Your task to perform on an android device: View the voyage history of the American Spirit ship.
Image 0: 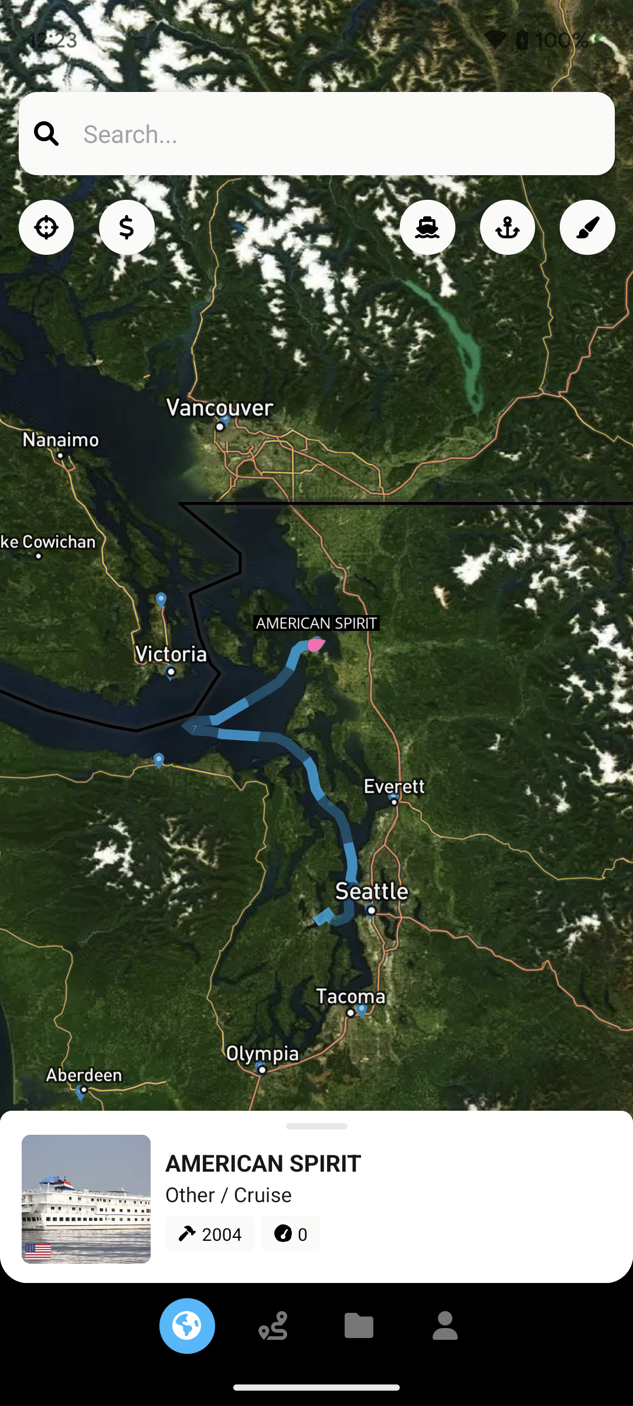
Click on the American Spirit at the bottom of the screen to view more details about this ship.
Step 0: click (263, 1193)
Image 1: 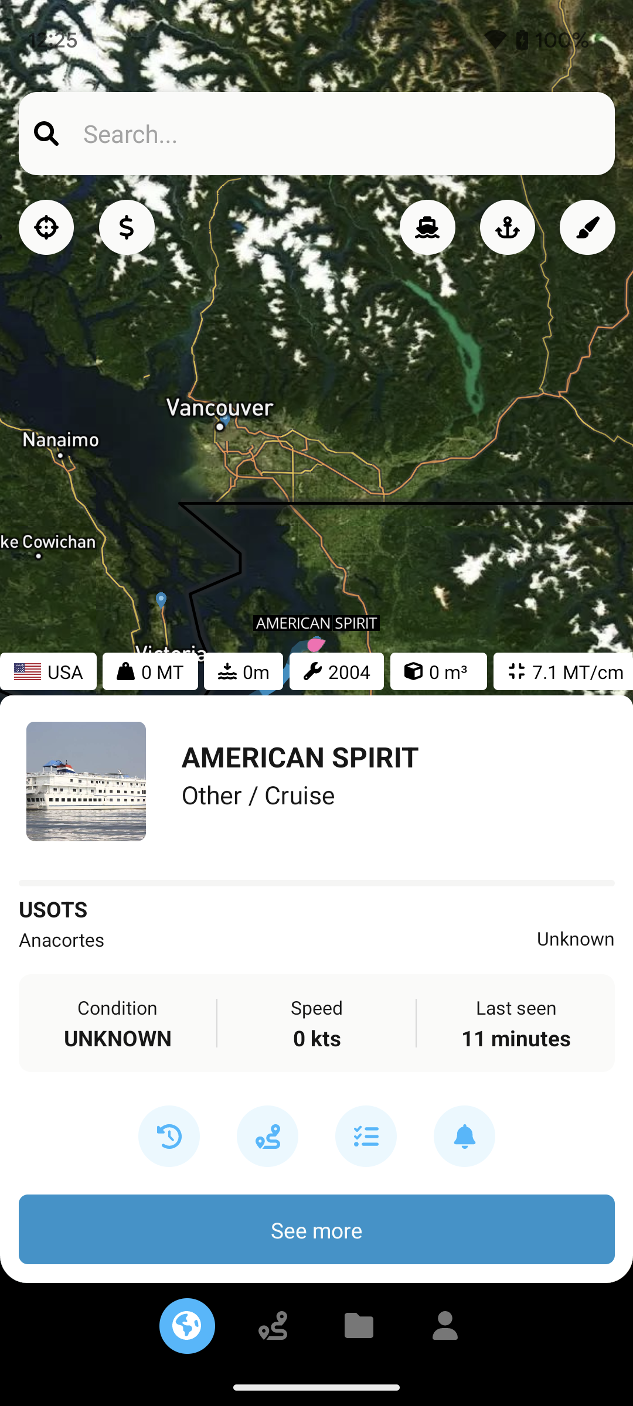
Click on the timer icon to view voyage history of this ship
Step 1: click (316, 641)
Image 2: 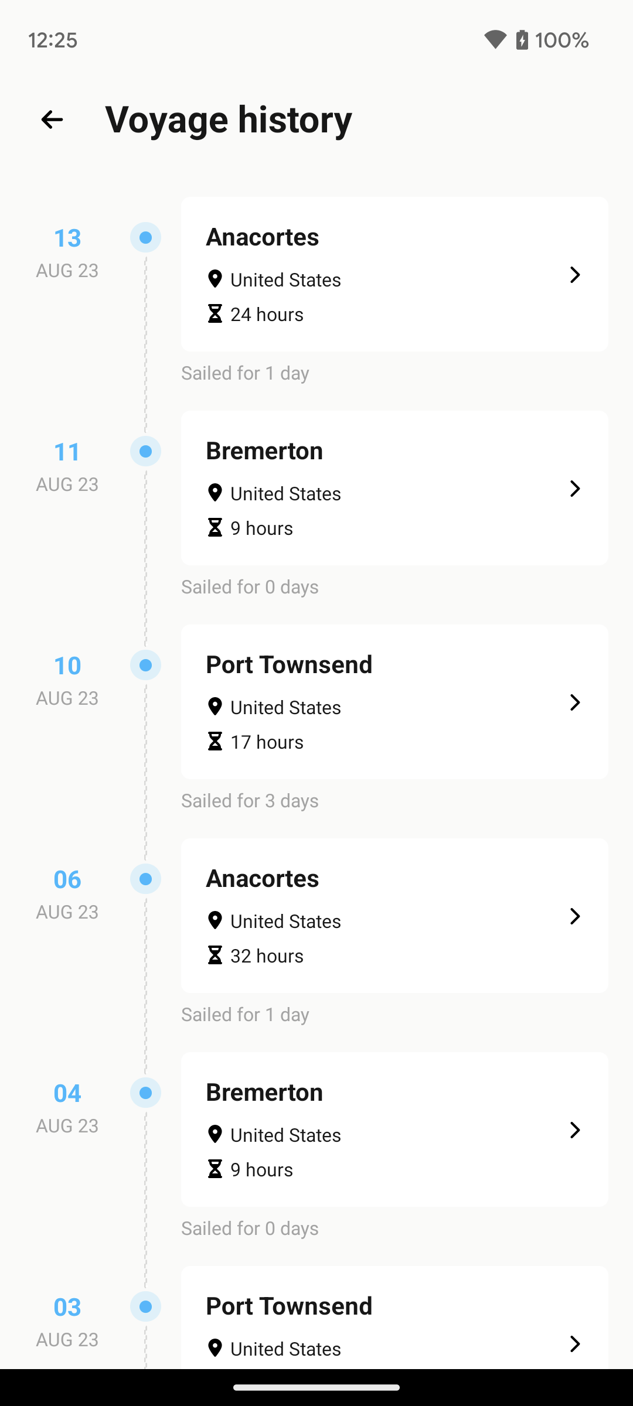
Scroll down to view more
Step 2: scroll down
Image 3: 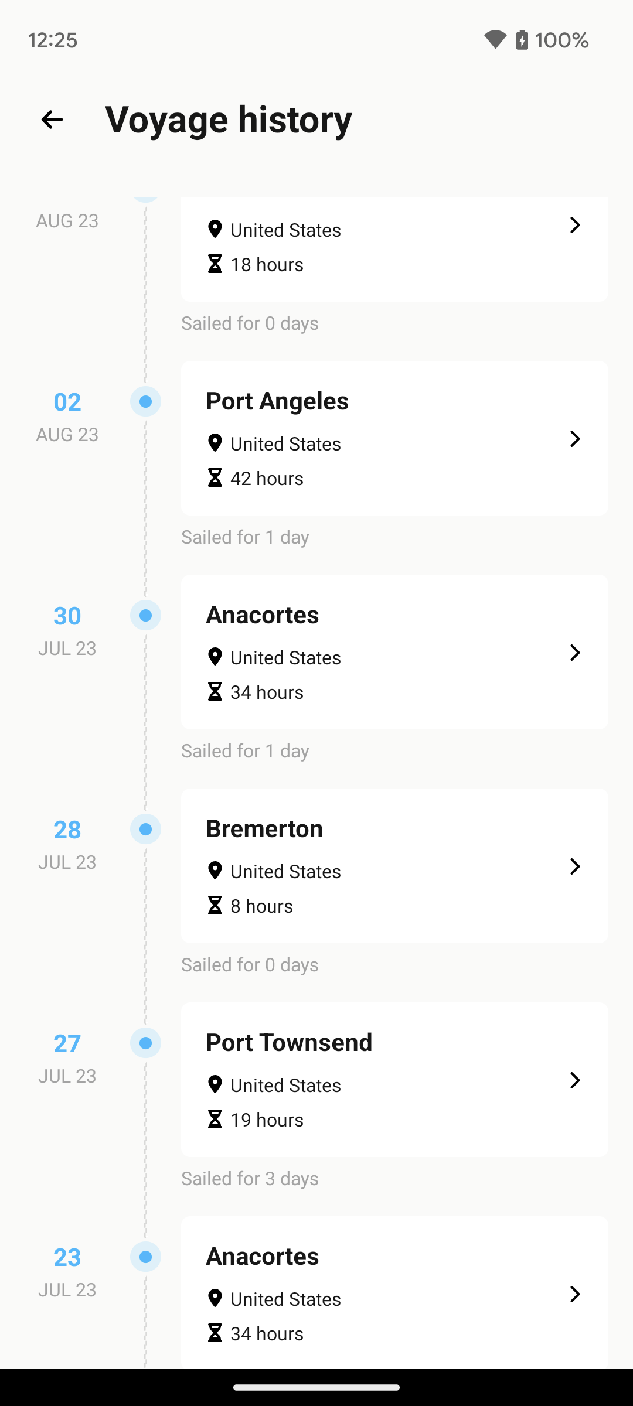
Scroll down to view more
Step 3: scroll down